Your task to perform on an android device: Save my recording of the song "Oye Como Va" to my phone, which I am recording on the Voice Recorder app.
Image 1: 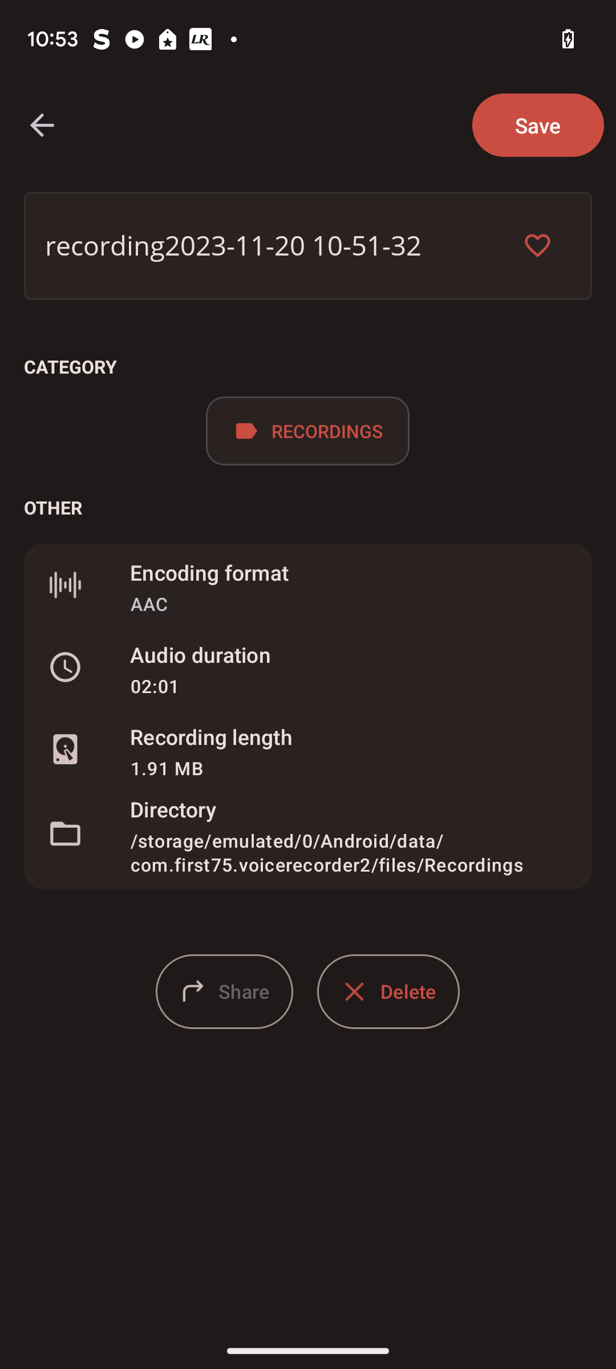
Click on the save button at the top right corner of the screen.
Step 1: click (538, 125)